Your task to perform on an android device: In the Advance English dictionary app , save the word to favourites .
Image 0: 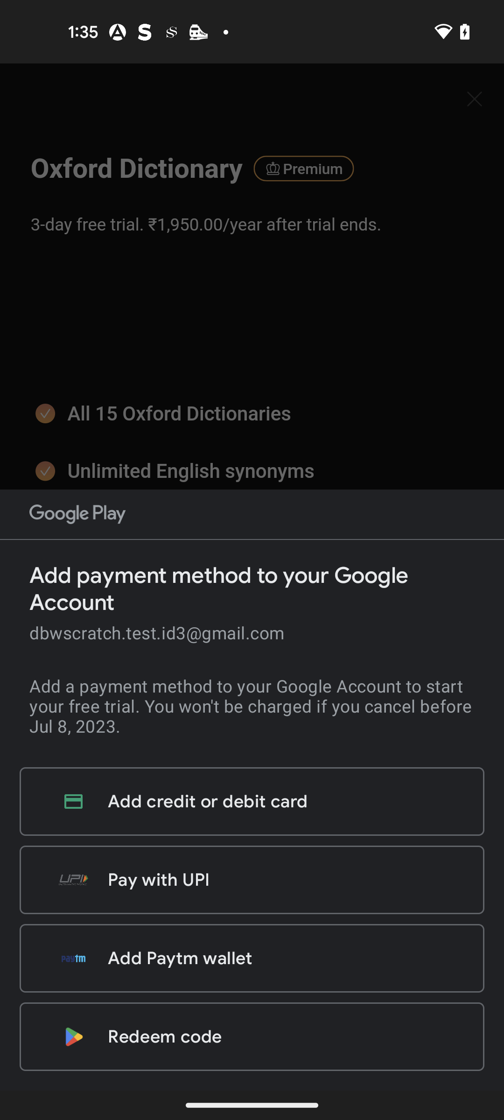
Open the Advance English dictionary app
Step 0: open app "Advanced English Dictionary"
Image 1: 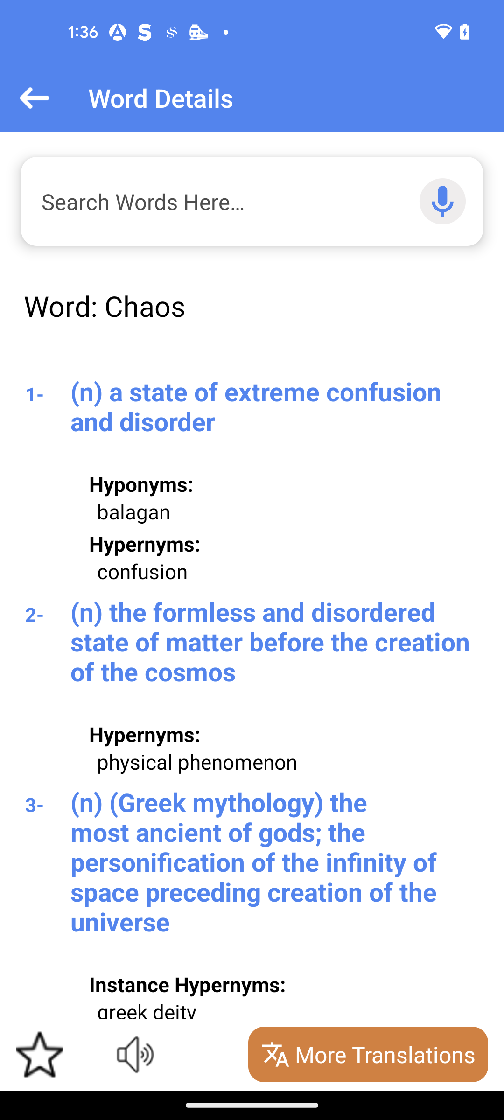
Click on the star icon at the bottom left corner of the screen
Step 1: click (40, 1054)